Your task to perform on an android device: In the Ajio app,look for shoes with low-top ankle styles.
Image 0: 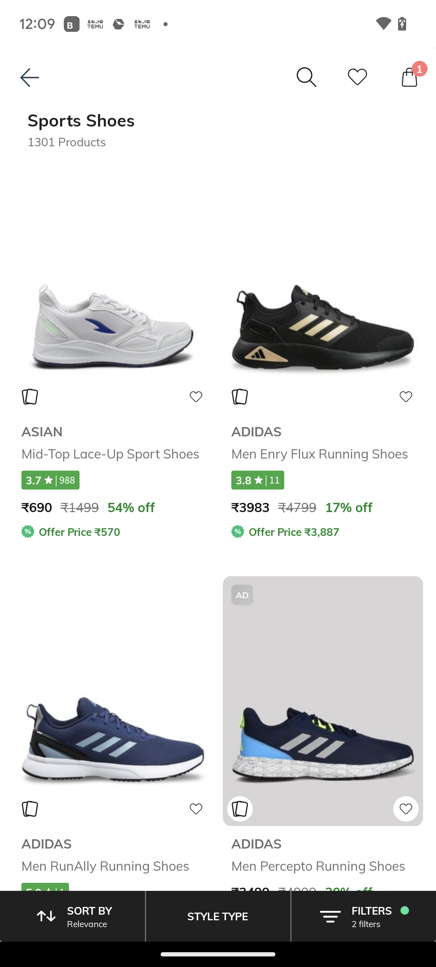
Click on filters at the bottom right of the screen.
Step 0: click (366, 923)
Image 1: 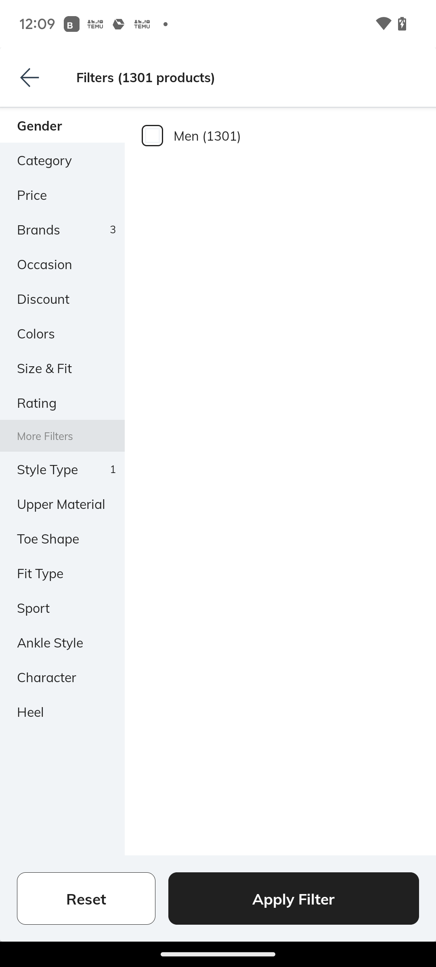
Click on ankle style on the left side of the screen.
Step 1: click (50, 642)
Image 2: 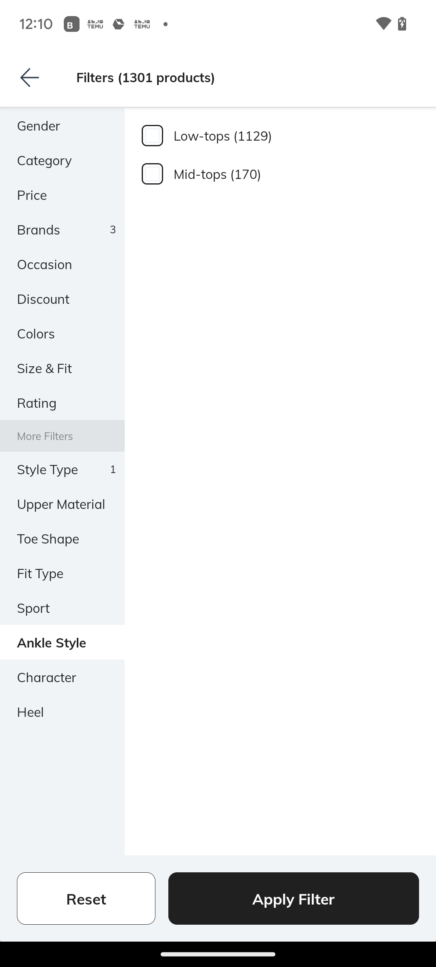
Click on Low-top at the top of the screen.
Step 2: click (280, 135)
Image 3: 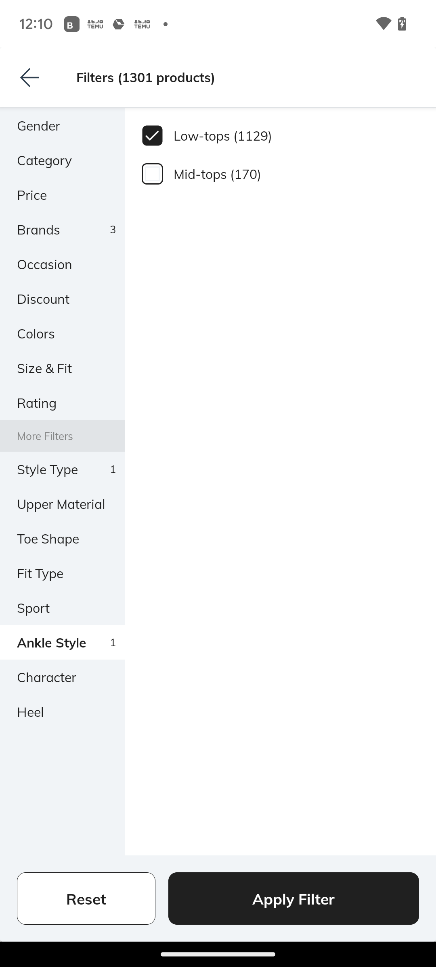
Click on apply filter at the bottom of the screen.
Step 3: click (285, 916)